Your task to perform on an android device: Edit the contact information of my friend Natalie Larson and change the label from work to home.
Image 0: 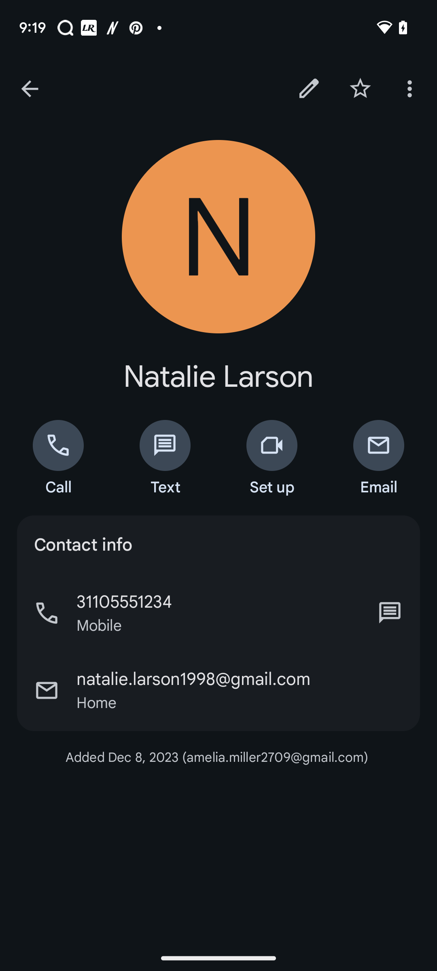
Click on the Edit icon.
Step 0: click (309, 88)
Image 1: 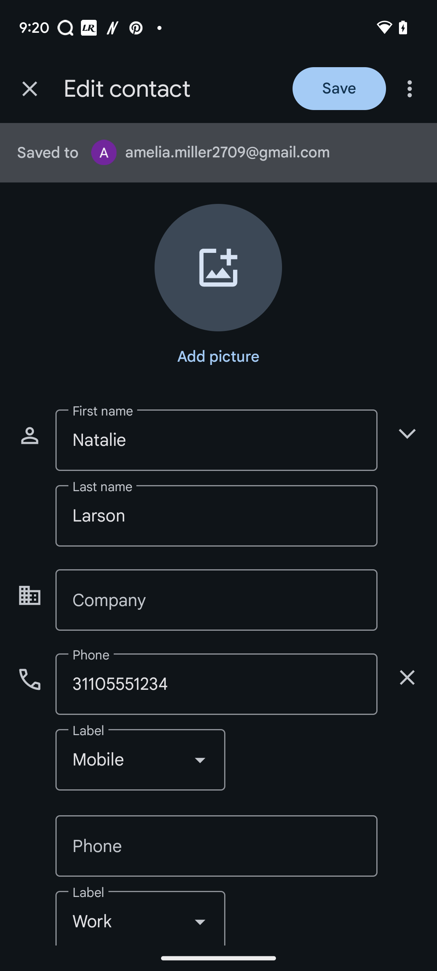
Click on the Label input box.
Step 1: click (140, 918)
Image 2: 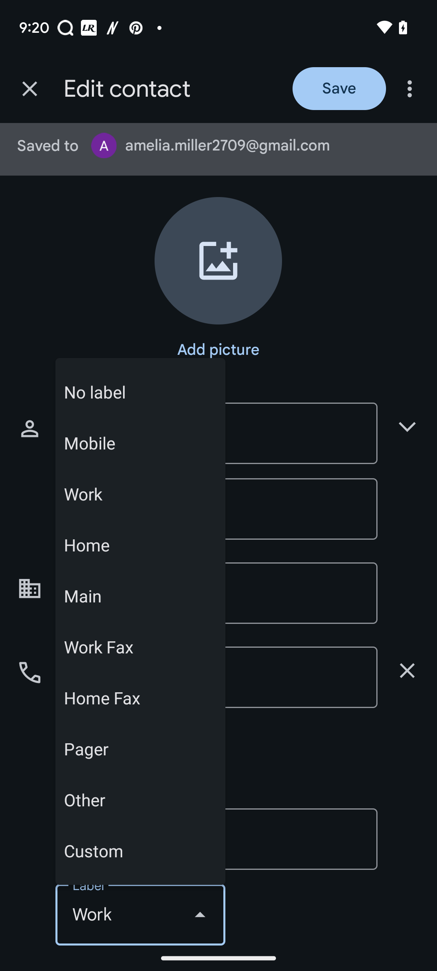
Select the option Home.
Step 2: click (140, 545)
Image 3: 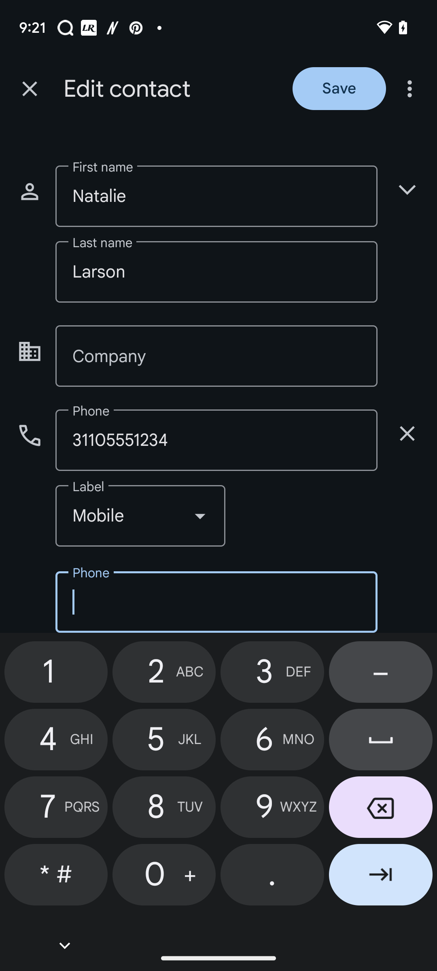
Click on the Save button at the top right Corner.
Step 3: click (339, 88)